Your task to perform on an android device: Create a new reminder for Date: 26 Jun, Time: 12:00pm with the title: Family Function & add a note Family lunch in reminder app
Image 0: 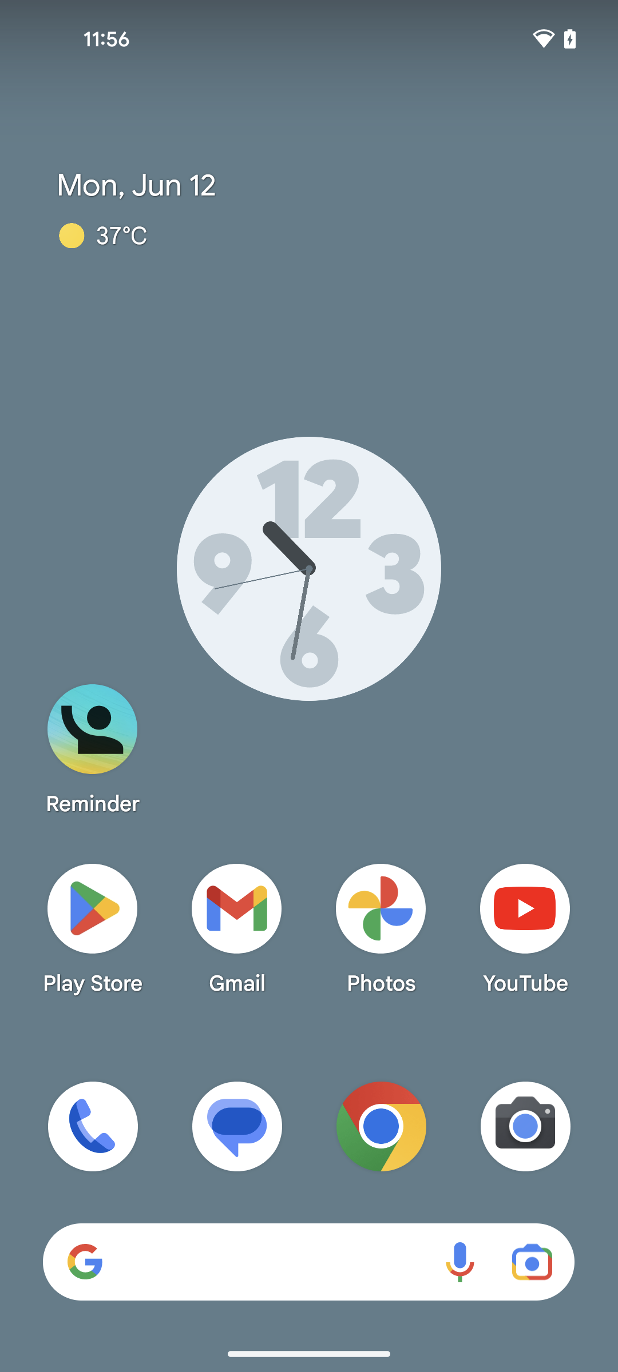
open reminder app
Step 0: open app "Reminder"
Image 1: 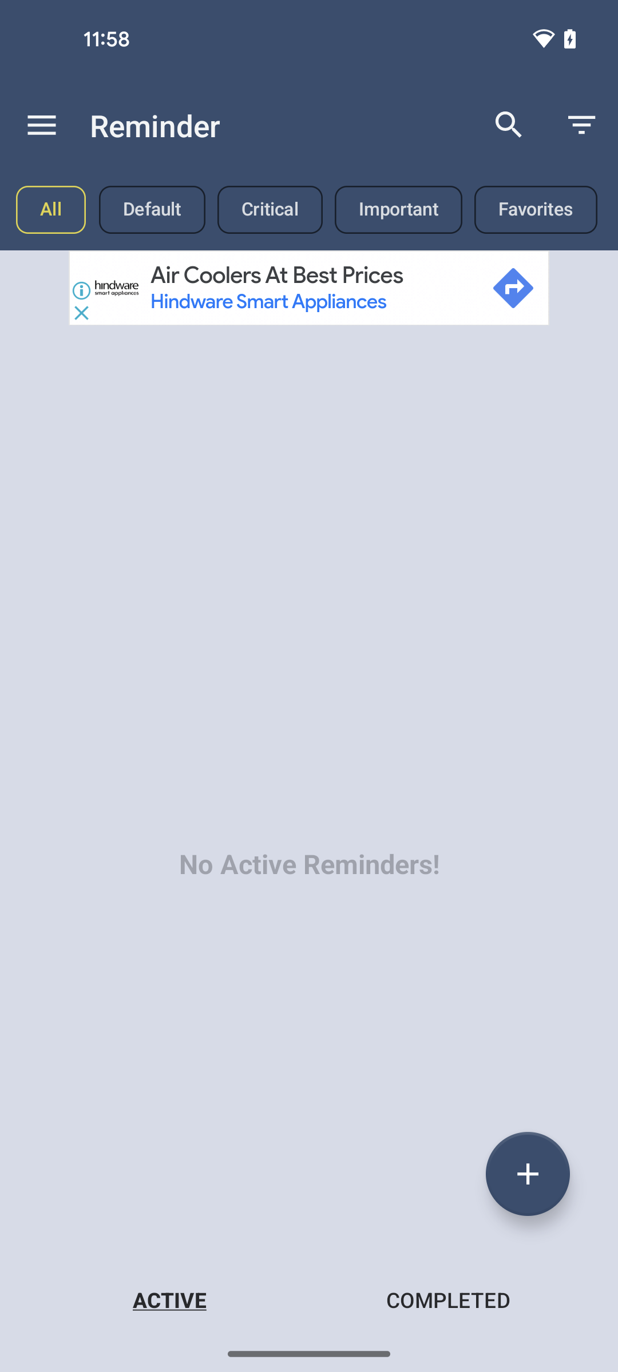
click on the plus icon at the bottom right to add new reminder
Step 1: click (528, 1174)
Image 2: 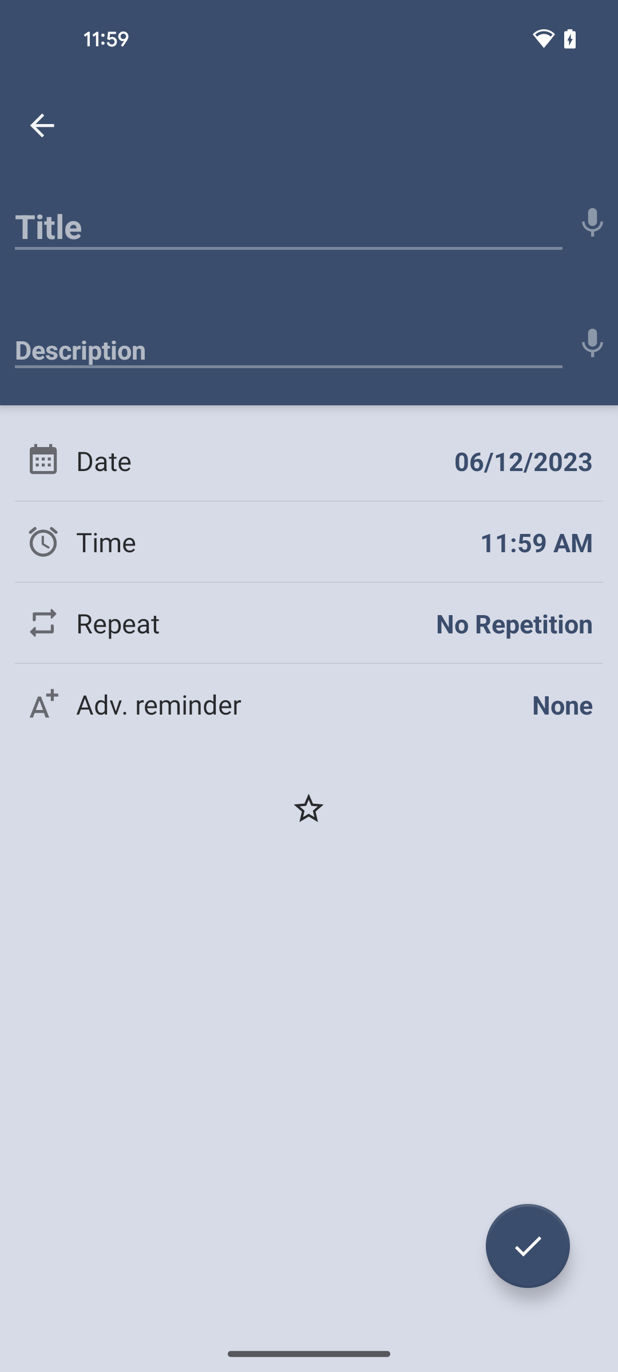
click on Title to enter the title name
Step 2: click (288, 220)
Image 3: 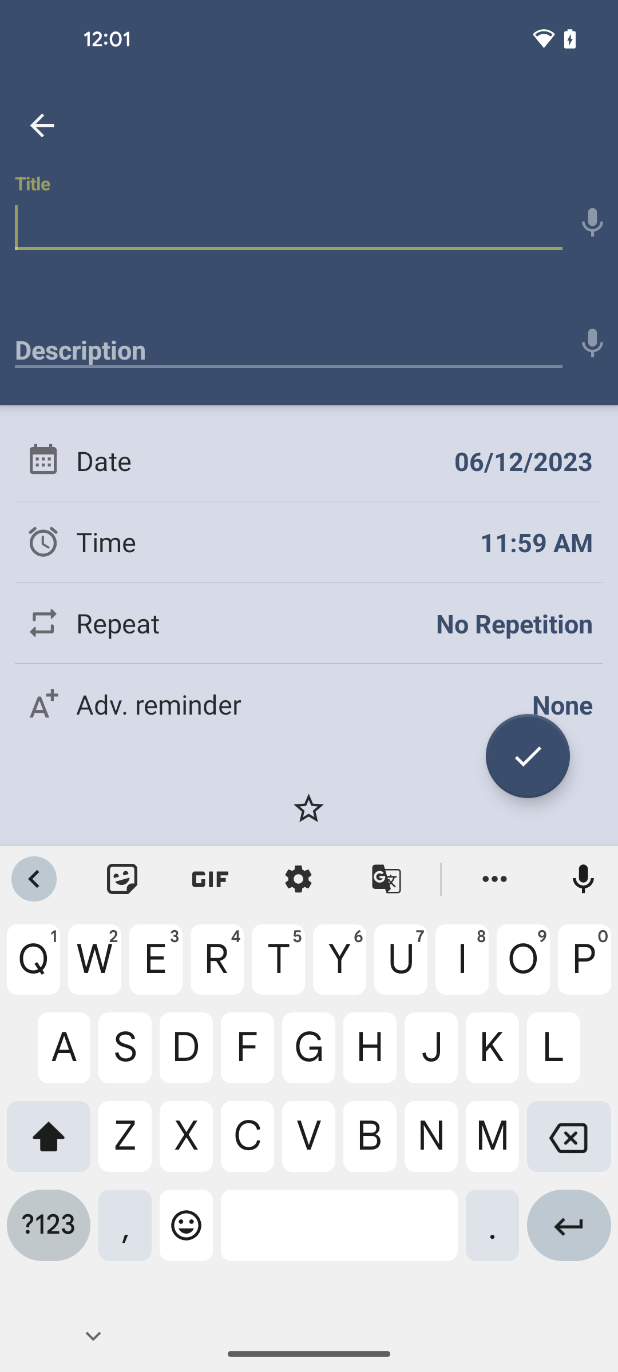
enter the title name Family Function
Step 3: type "Family Function"
Image 4: 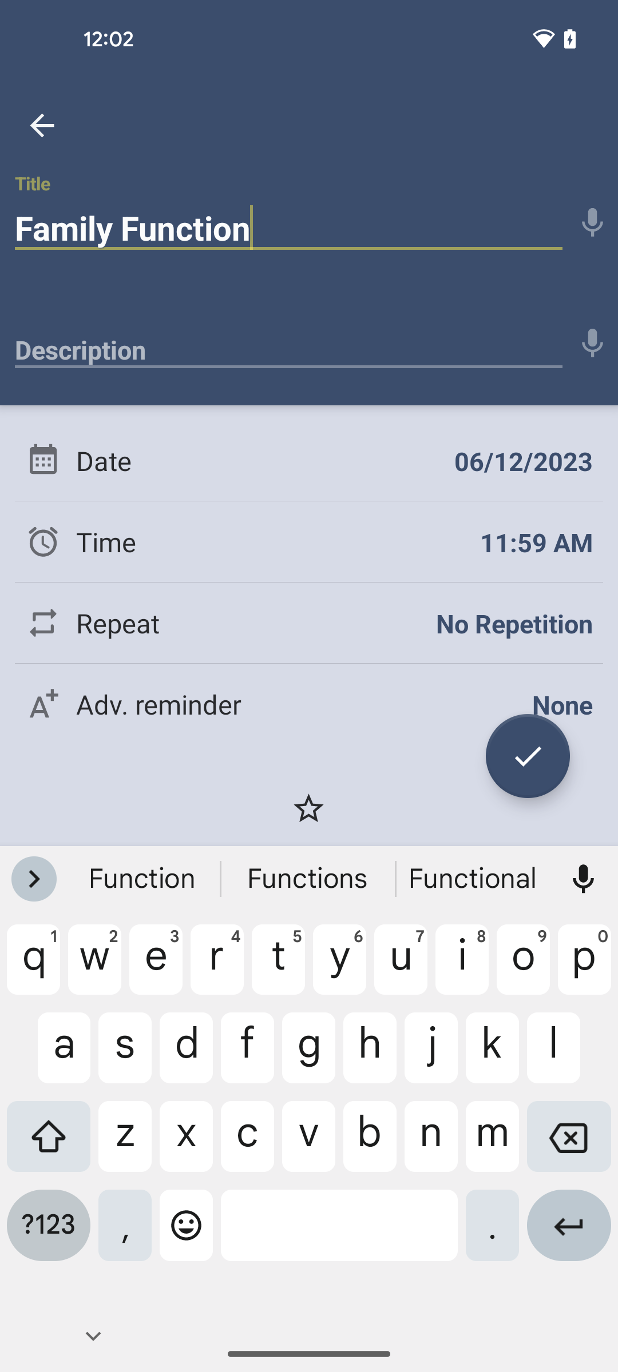
click on Description to add description note
Step 4: click (288, 343)
Image 5: 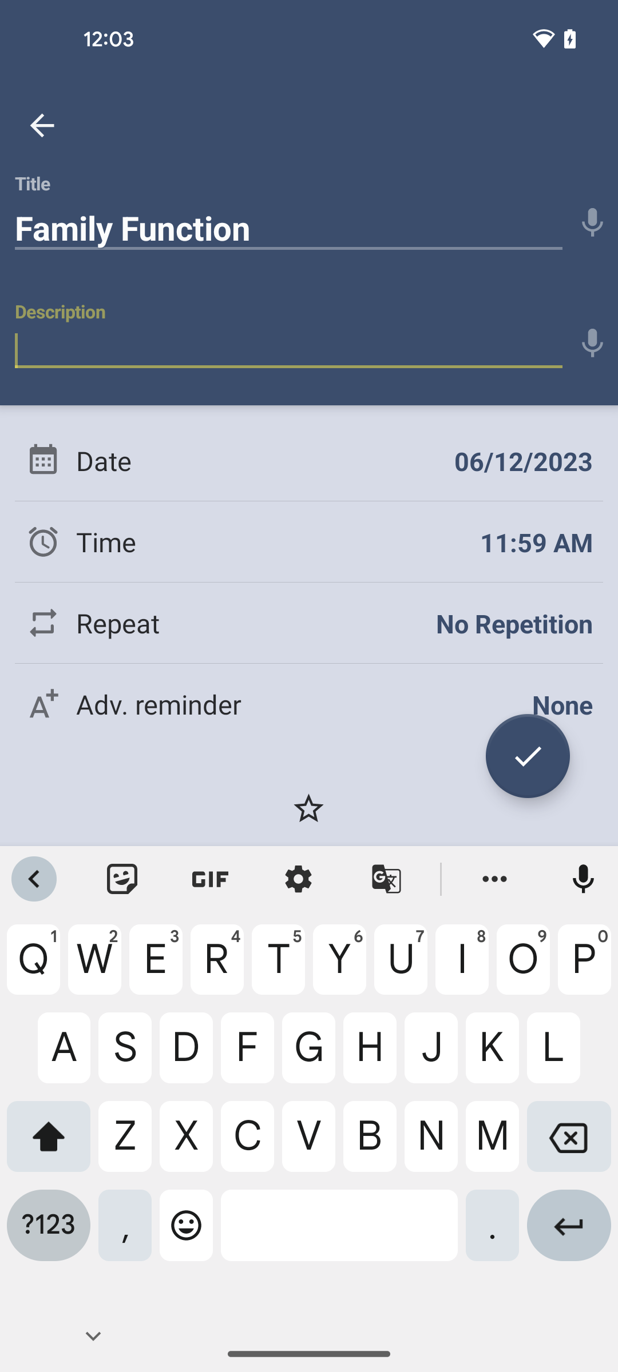
enter the description note Family lunch
Step 5: type "Family lunch"
Image 6: 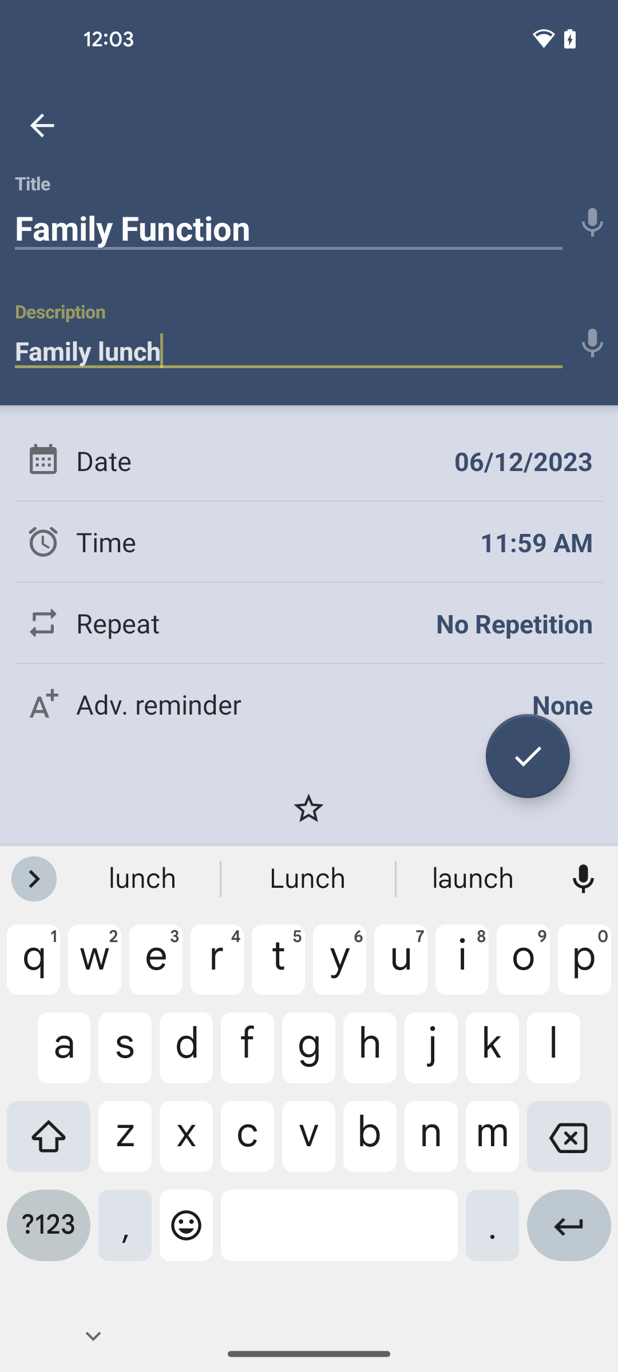
click on Date
Step 6: click (524, 461)
Image 7: 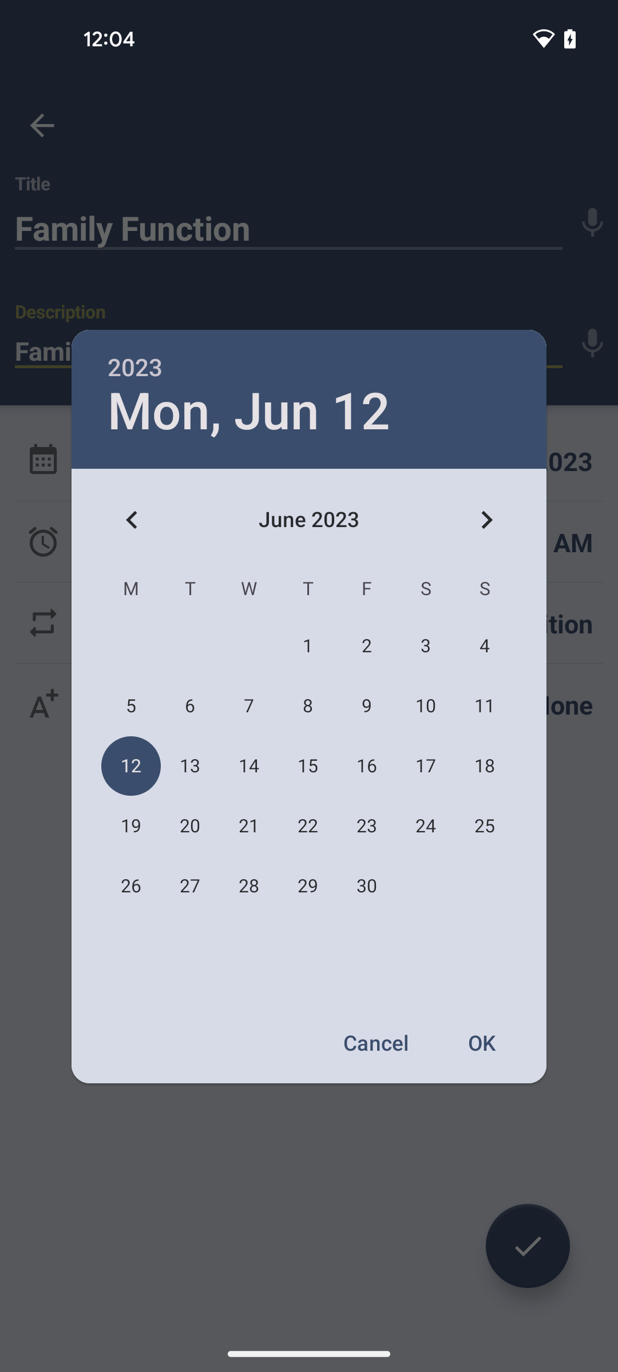
select the Date 26 Jun
Step 7: click (131, 886)
Image 8: 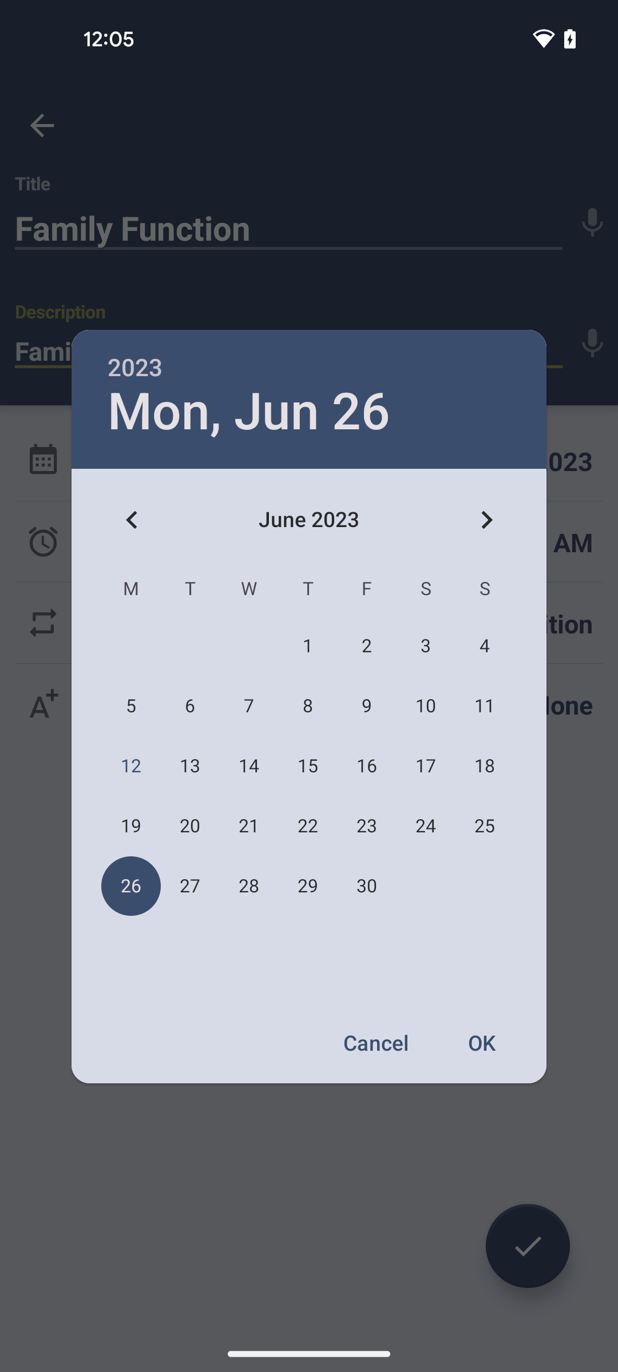
click on OK
Step 8: click (483, 1042)
Image 9: 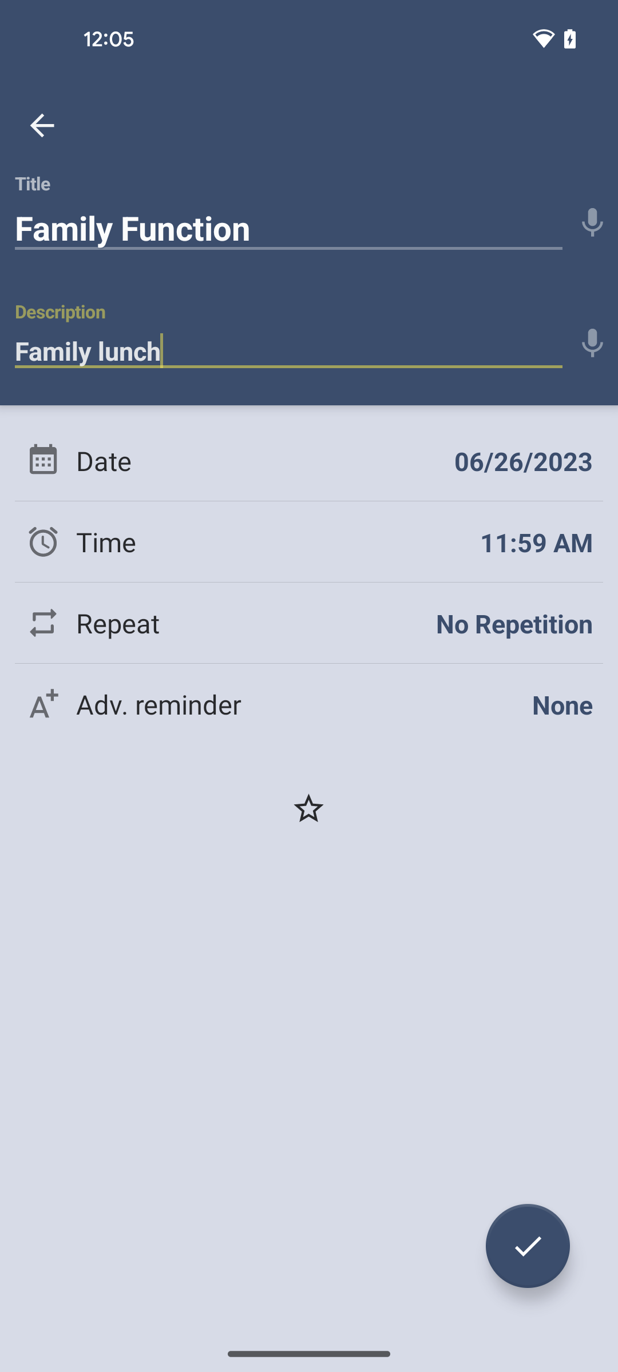
click on Time to add reminder time
Step 9: click (536, 542)
Image 12: 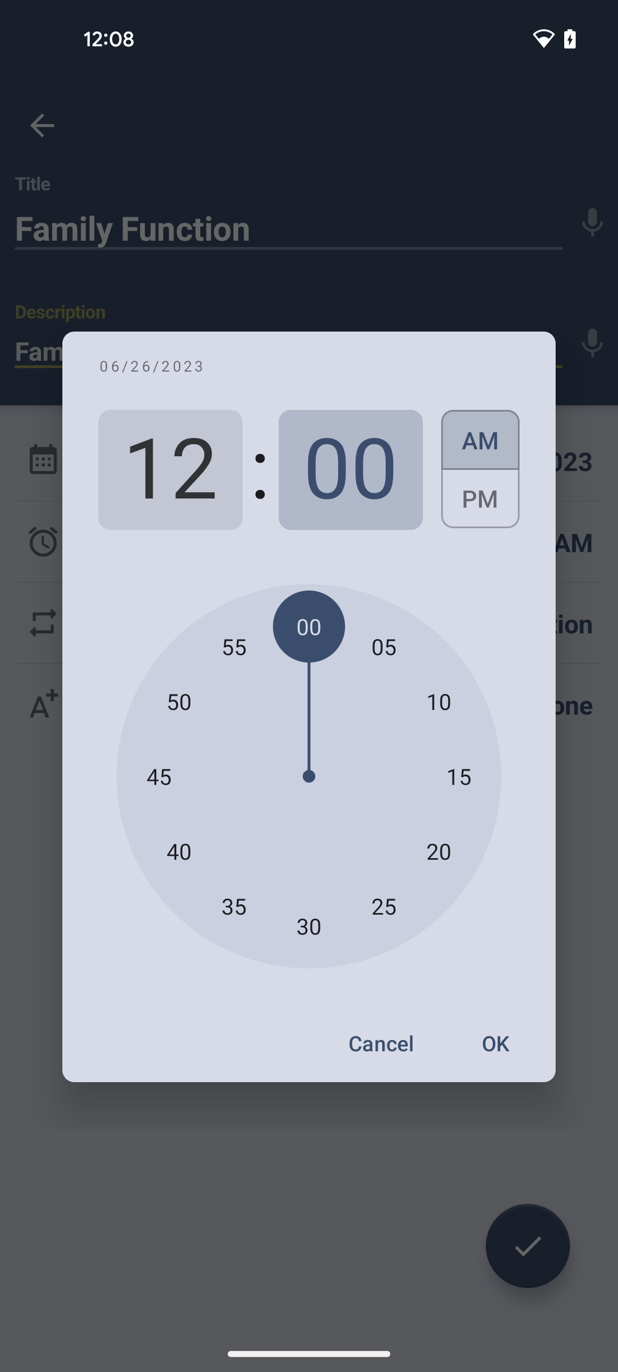
select Pm
Step 12: click (480, 504)
Image 13: 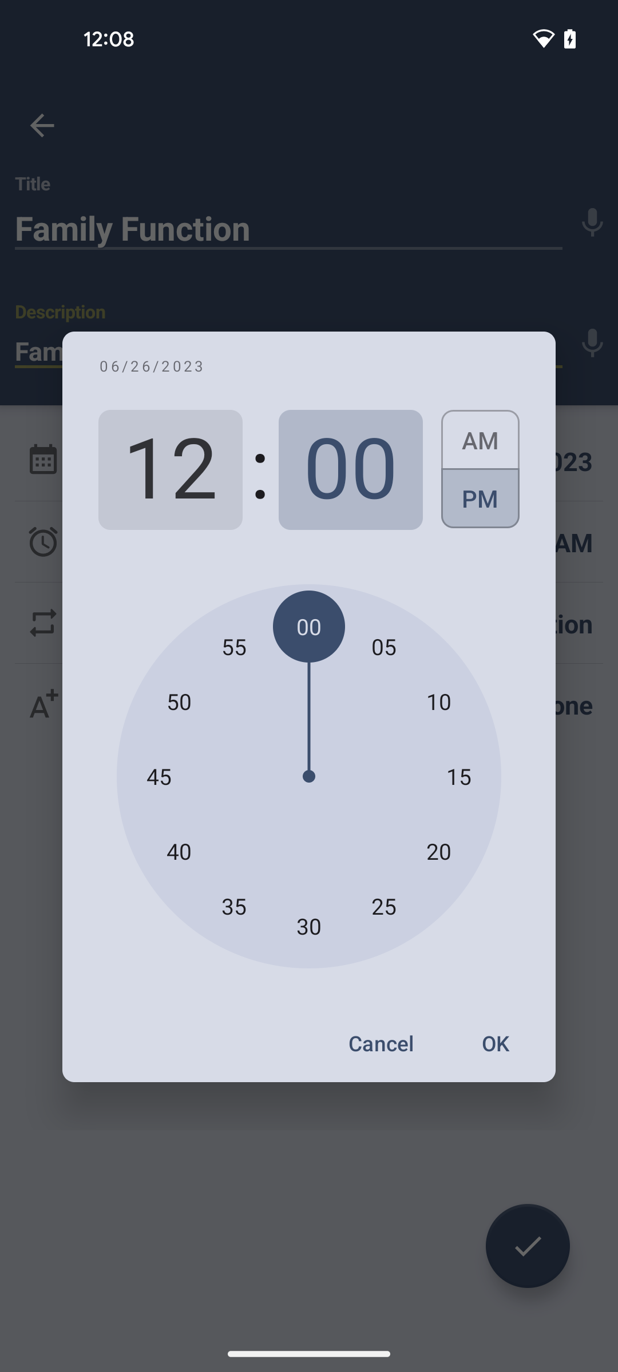
click on OK
Step 13: click (495, 1043)
Image 14: 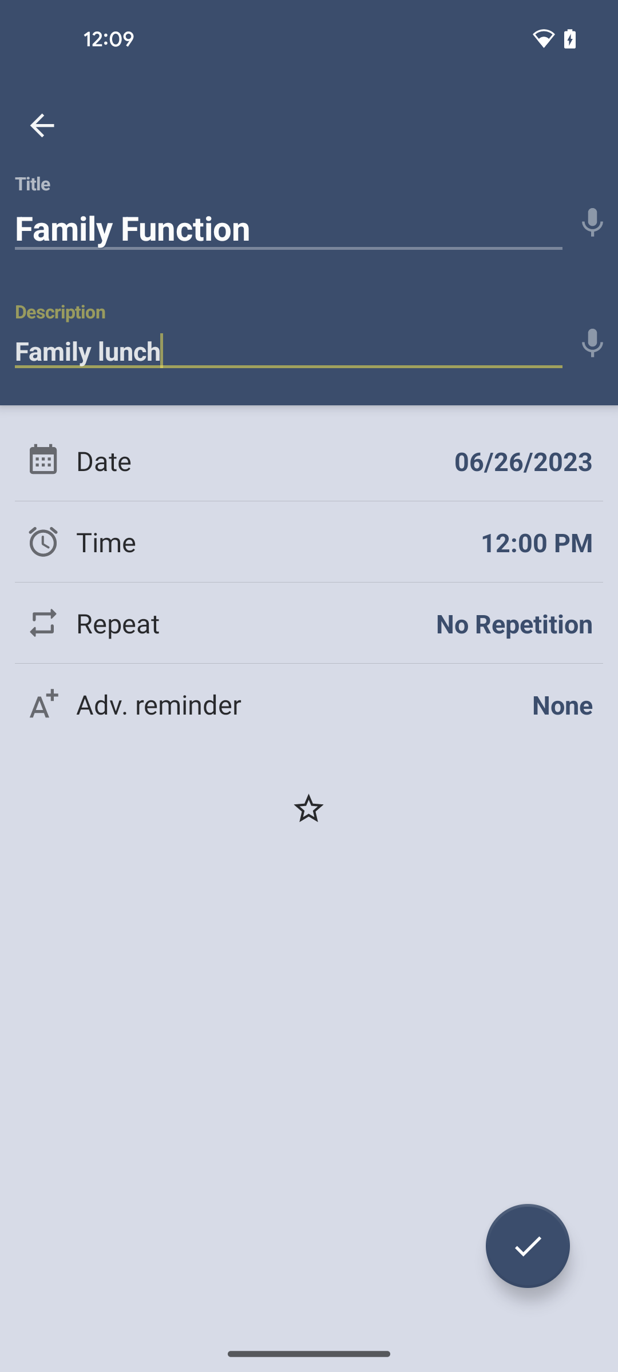
click on the tick icon at the bottom right corner of the screen to save reminder
Step 14: click (528, 1246)